Your task to perform on an android device: Suddenly, I remembered to talk to the client add 2 minutes extra to 1 hour timer.
Image 0: 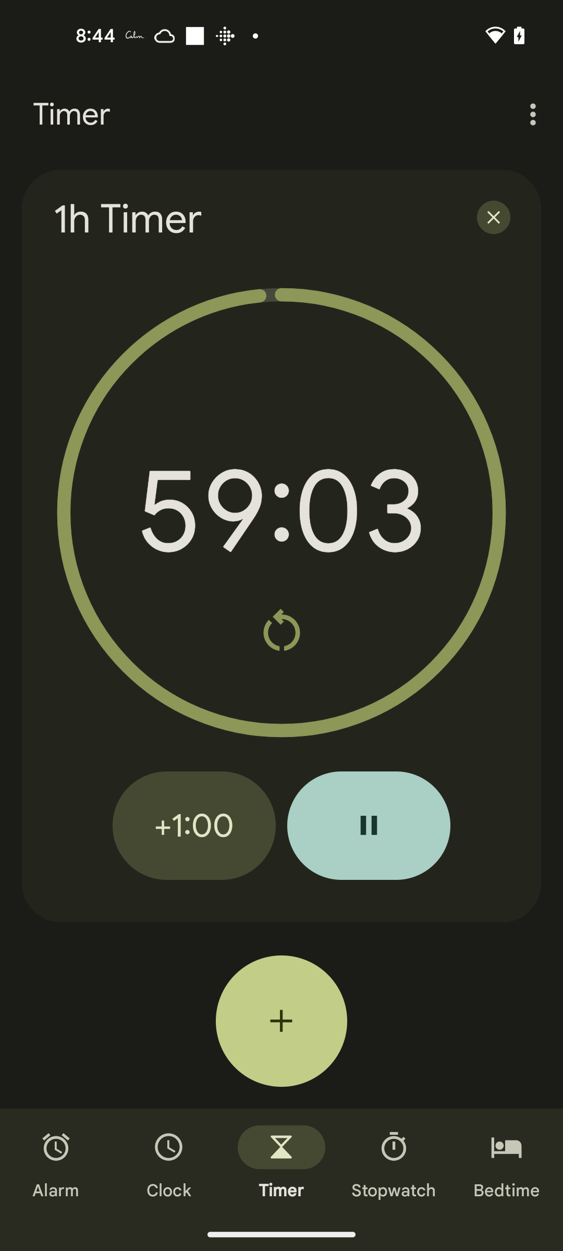
Click on the +1:00 to add 1 minute extra
Step 0: click (194, 825)
Image 1: 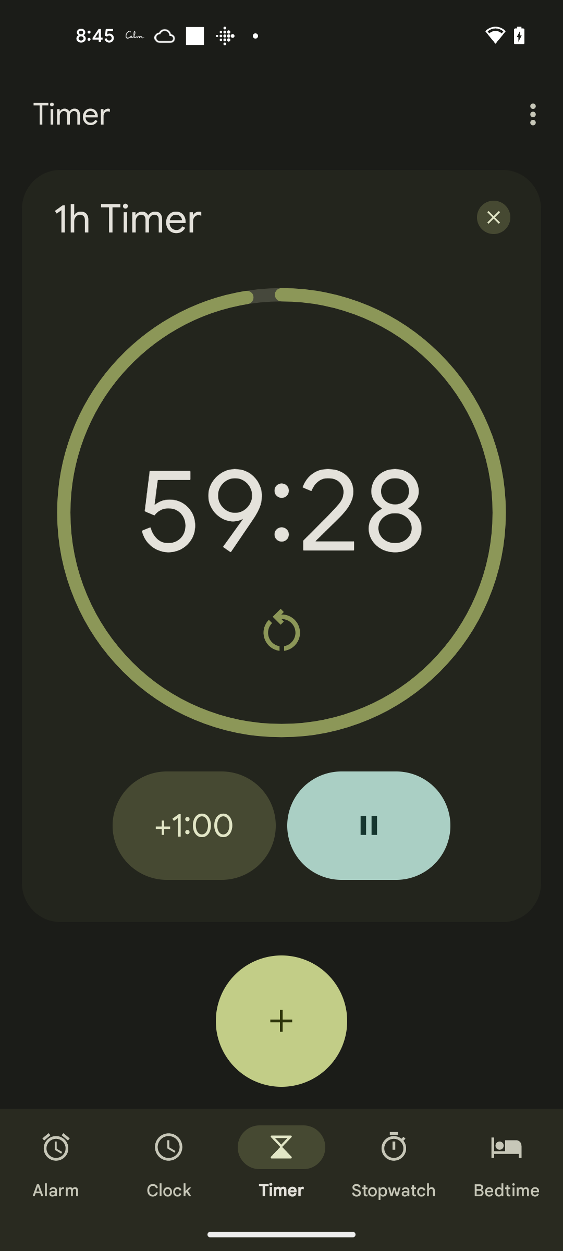
Click on the +1:00 to add 1 minute extra
Step 1: click (194, 825)